Your task to perform on an android device: To help me know when to end the Anxiety in Relieve stress meditation practice, I would want to set a 10-minute timer in the Balance app.
Image 0: 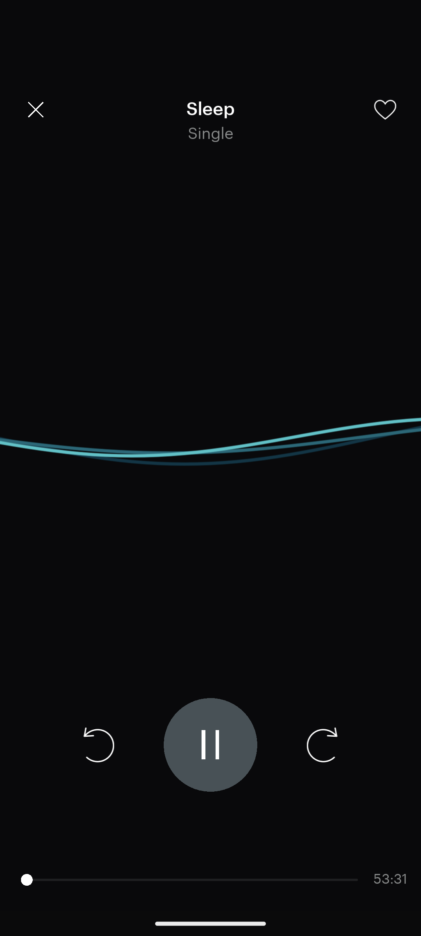
Click on the close button at the top left corner of the screen
Step 0: click (32, 110)
Image 1: 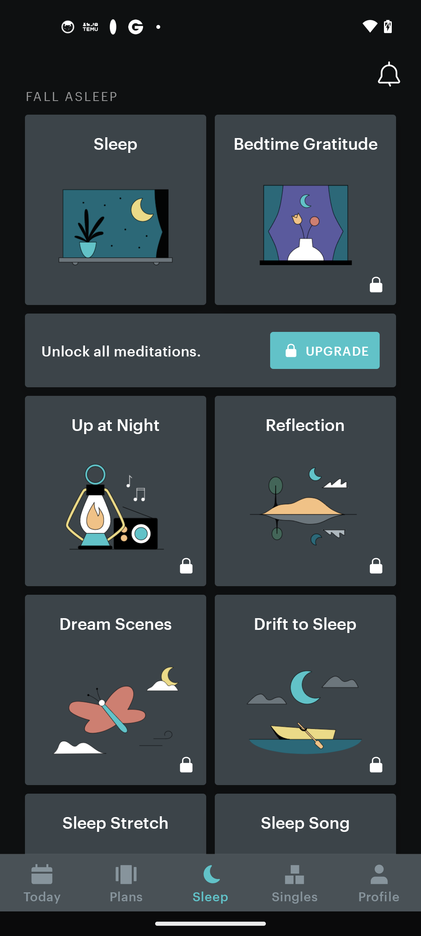
Go to the singles tab
Step 1: click (295, 883)
Image 2: 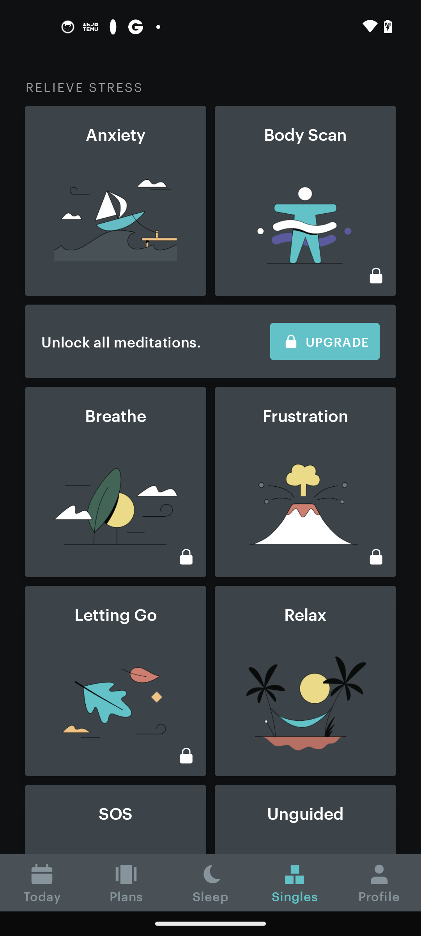
Click on the Anxiety sound in the Relieve Stress tab
Step 2: click (118, 236)
Image 3: 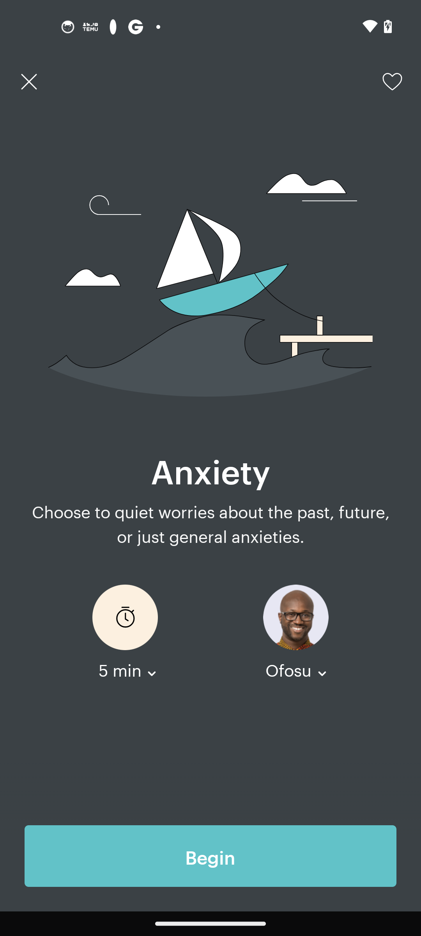
Click on the timer drop down button
Step 3: click (118, 669)
Image 4: 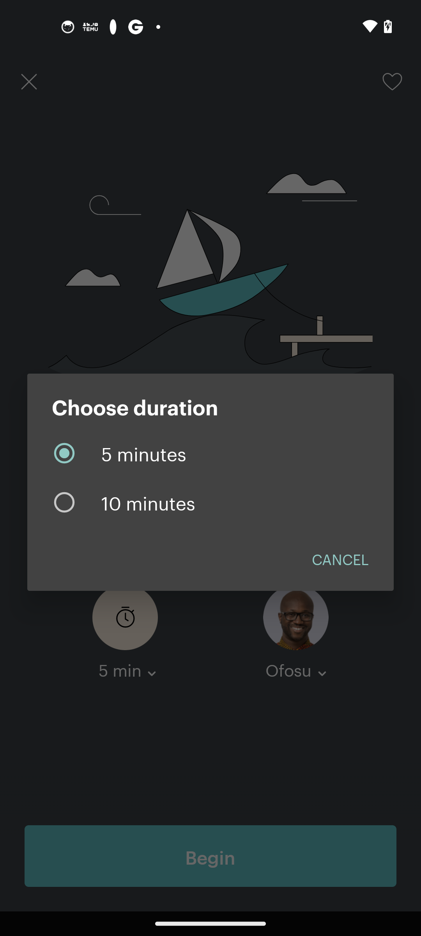
Select the 10 minutes option
Step 4: click (210, 502)
Image 5: 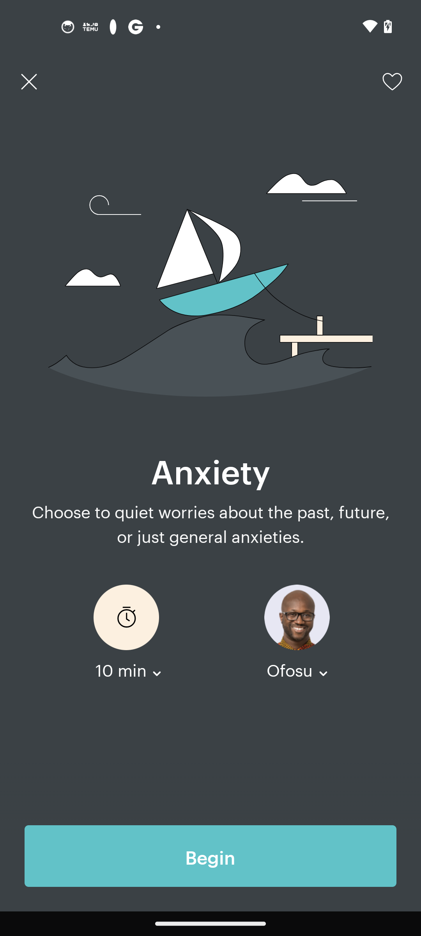
Click on the begin button
Step 5: click (210, 856)
Image 6: 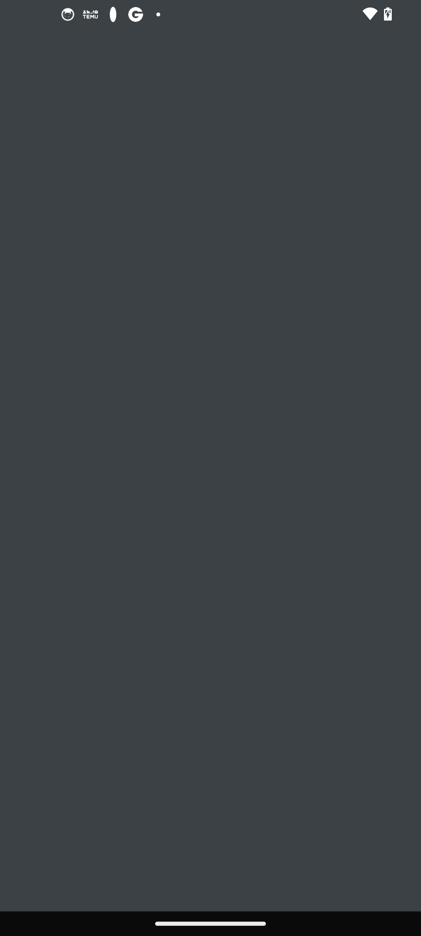
Click on the begin button
Step 6: wait
Image 7: 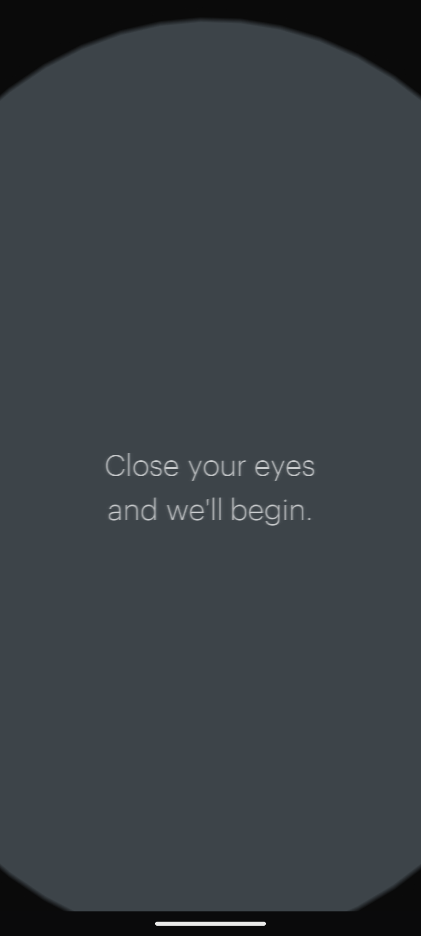
Click on the begin button
Step 7: wait